Your task to perform on an android device: n the Amazon app, I trust the Dotcom brand because I've used their equipment for four years; therefore, I still want to search for a tool kit made by the Dotcom brand because I need to fix some furniture.
Image 0: 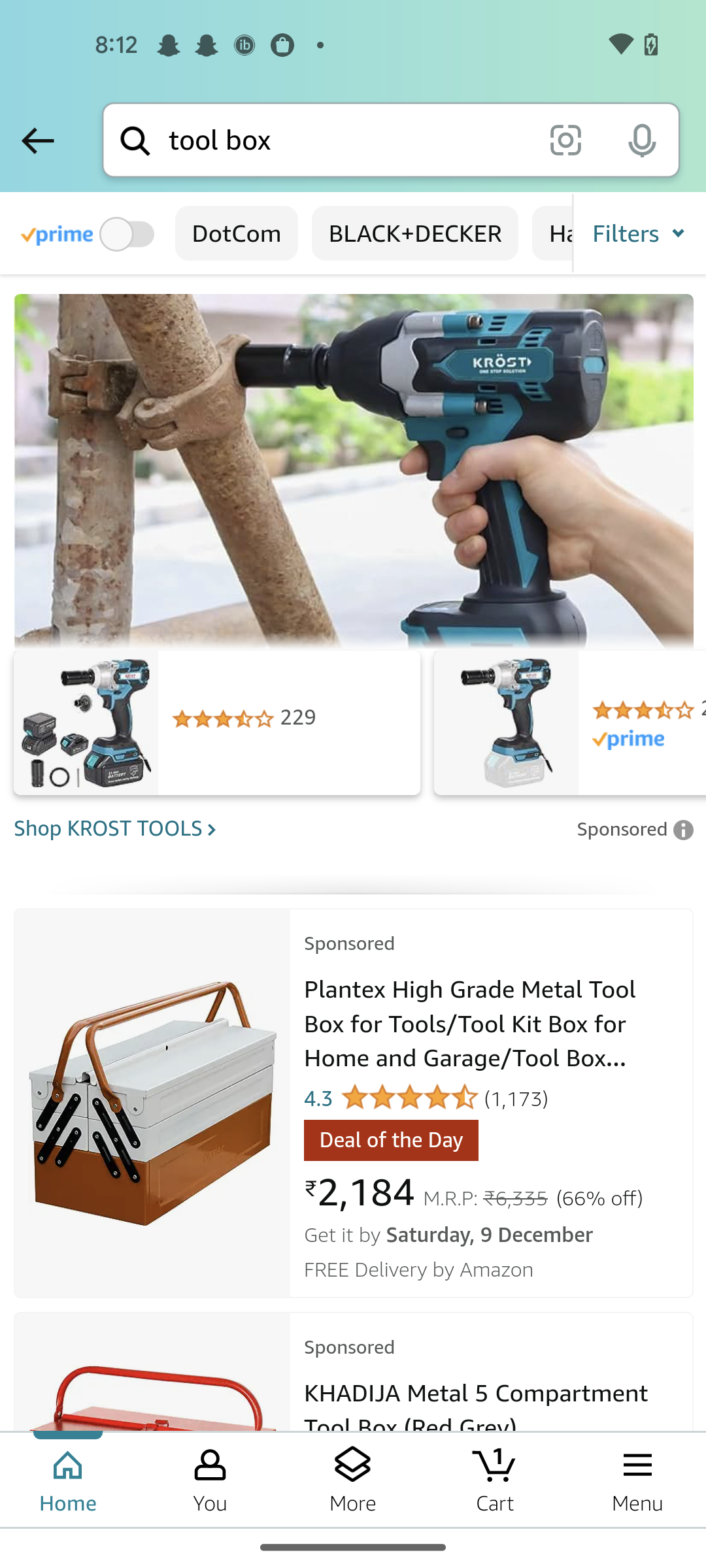
Click on the filters option
Step 0: click (588, 233)
Image 1: 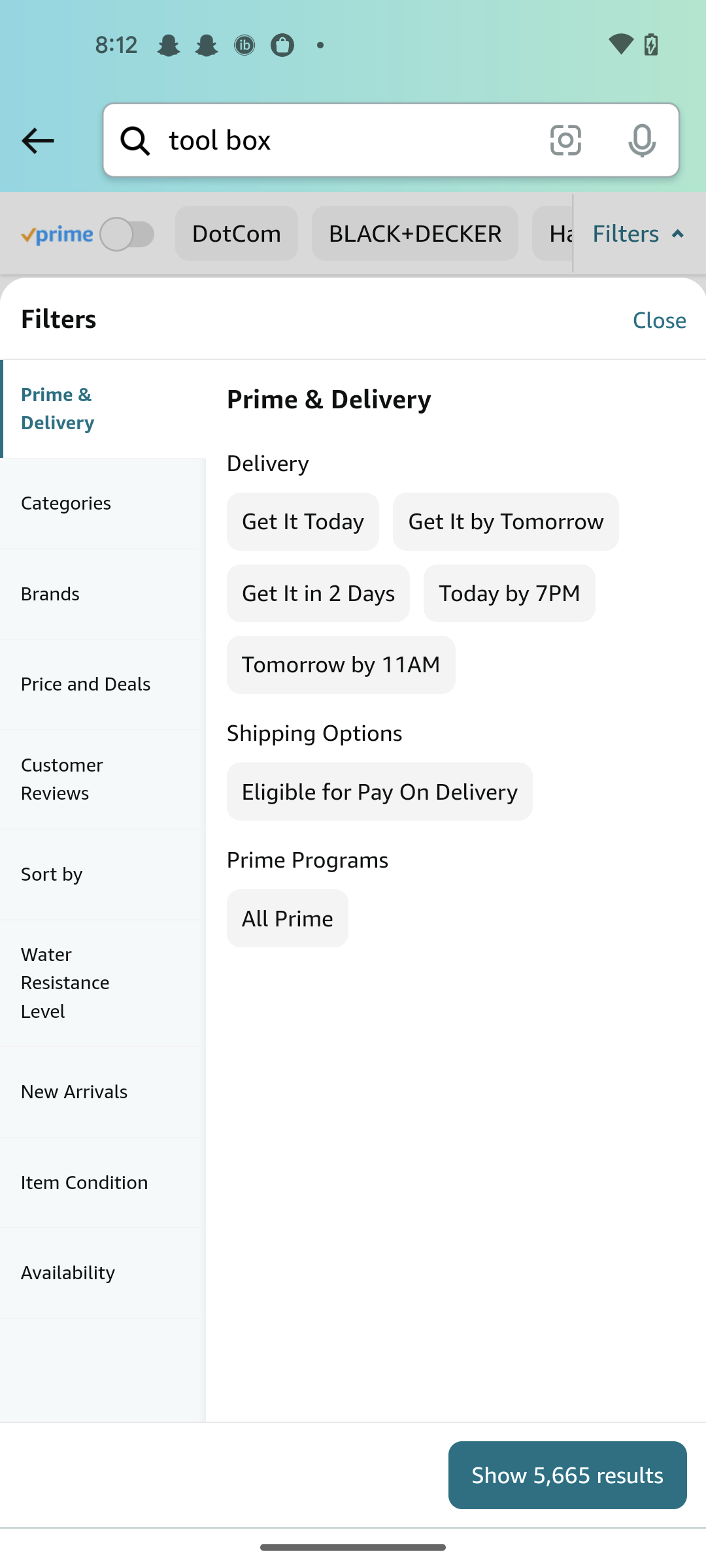
Click on the Brands
Step 1: click (103, 594)
Image 2: 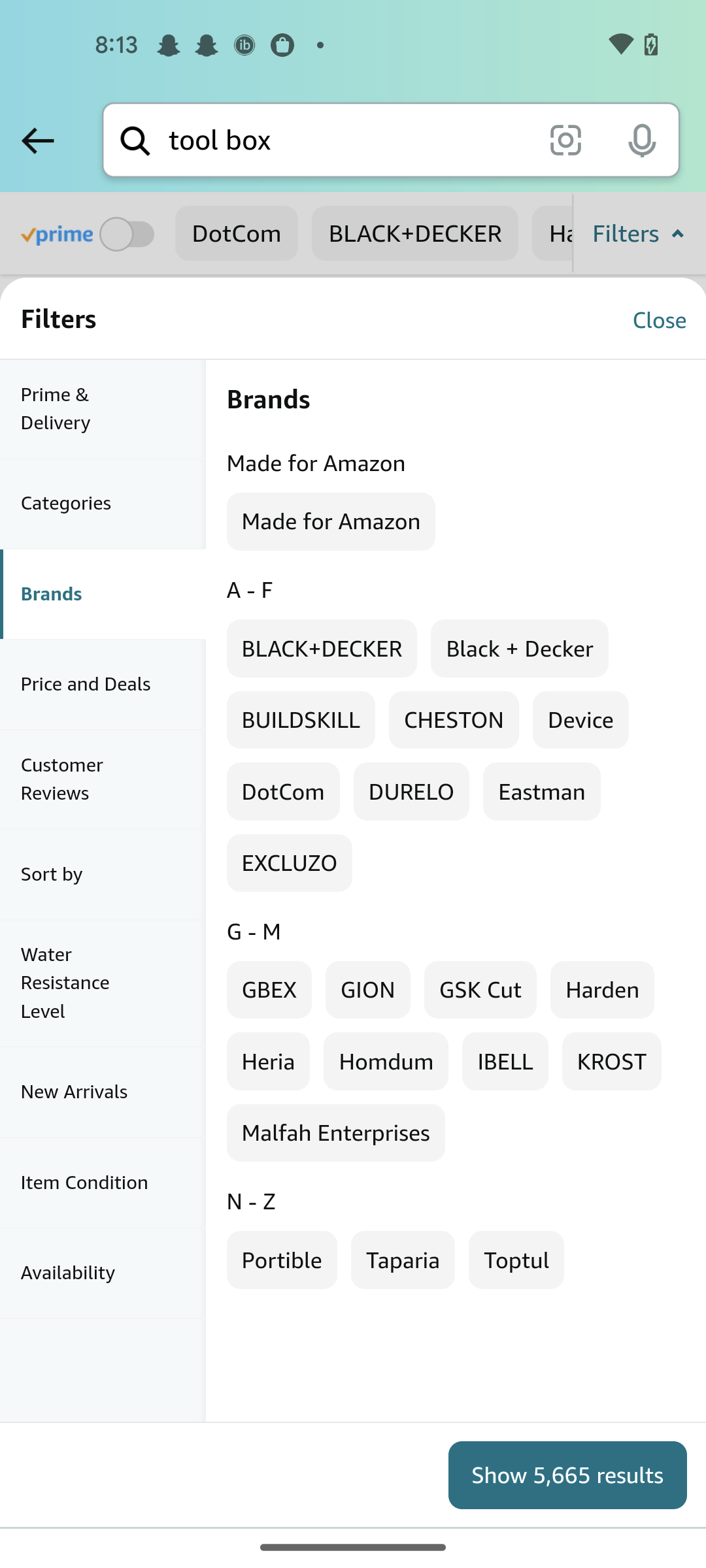
Click on the Dotcom brands 
Step 2: click (282, 791)
Image 3: 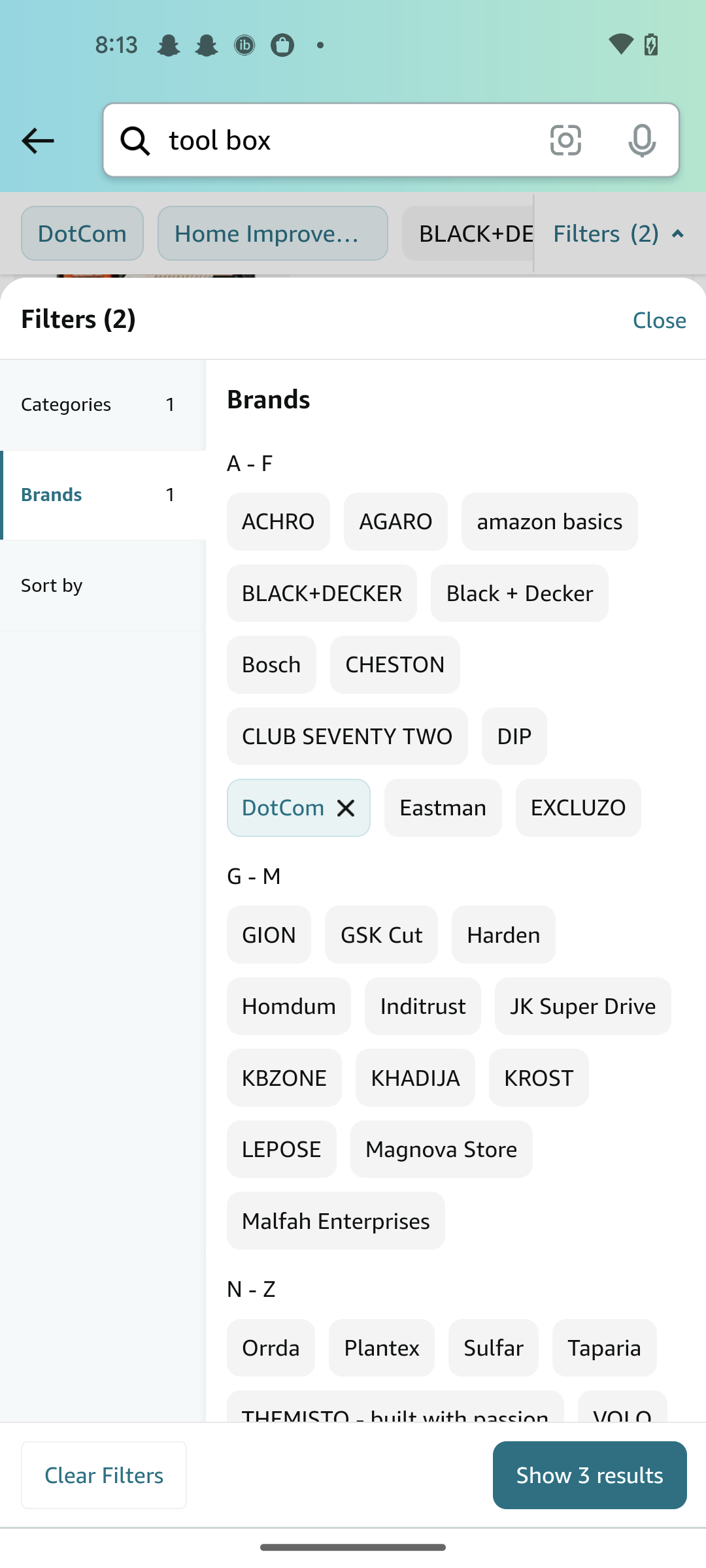
Click on the show 3 results
Step 3: click (588, 1473)